Your task to perform on an android device: I am planning a trip to the United States from Europe, for which I need to convert the currency. Check the converted currency on Xe.
Image 0: 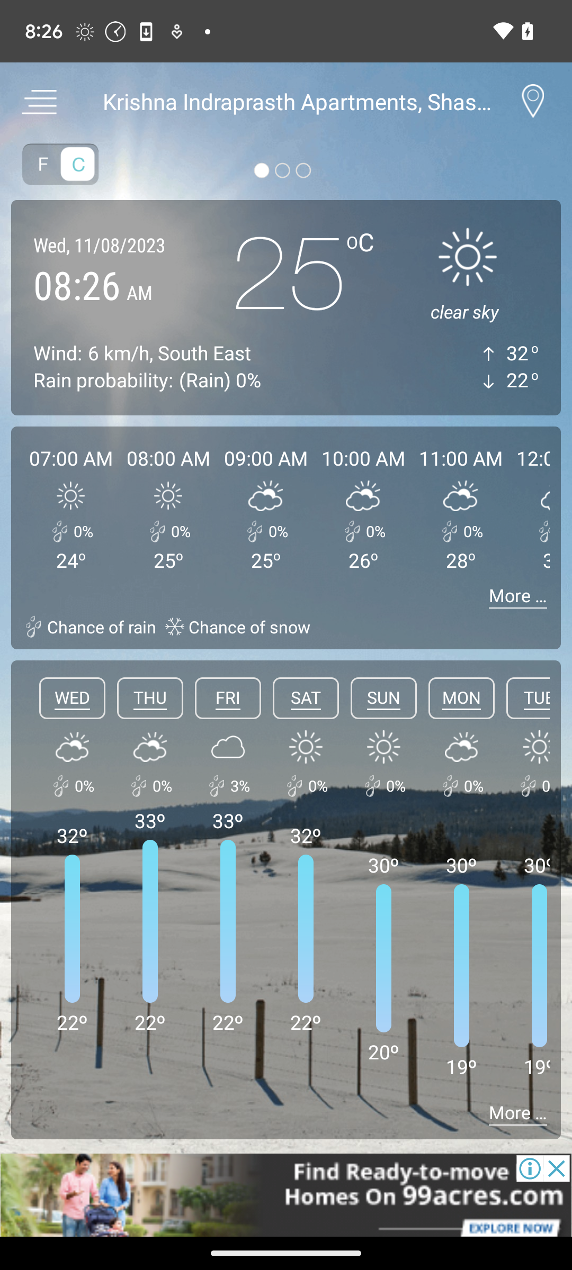
Open the Xe app.
Step 0: open app "Xe"
Image 2: 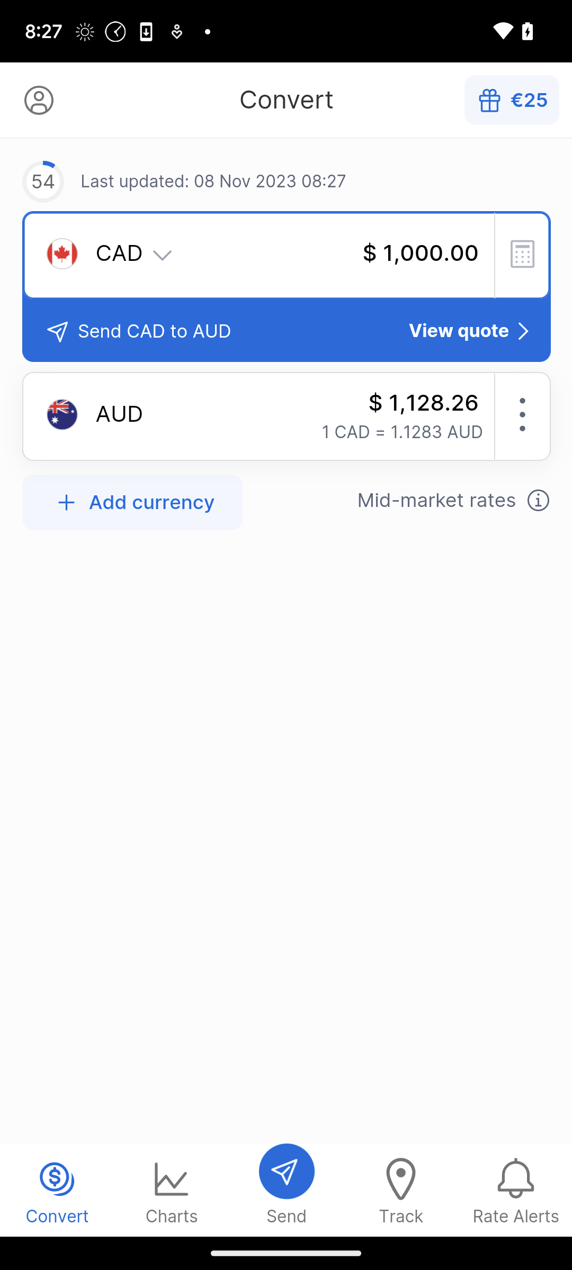
Click on CAD drop down button.
Step 2: click (286, 649)
Image 3: 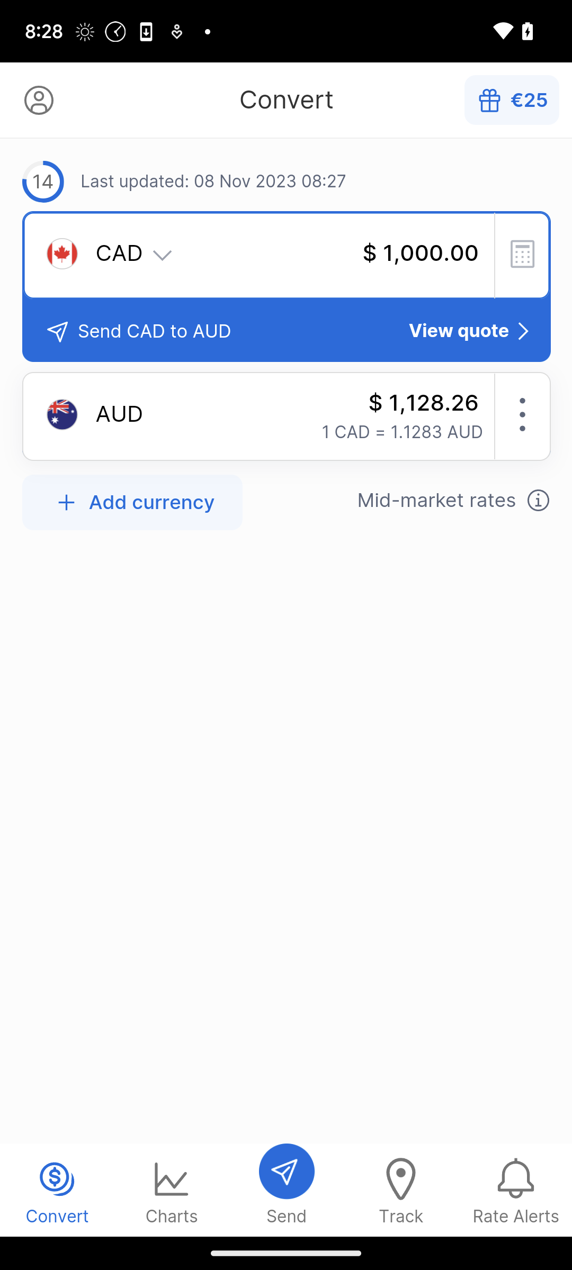
Click on CAD drop down button.
Step 3: click (287, 255)
Image 4: 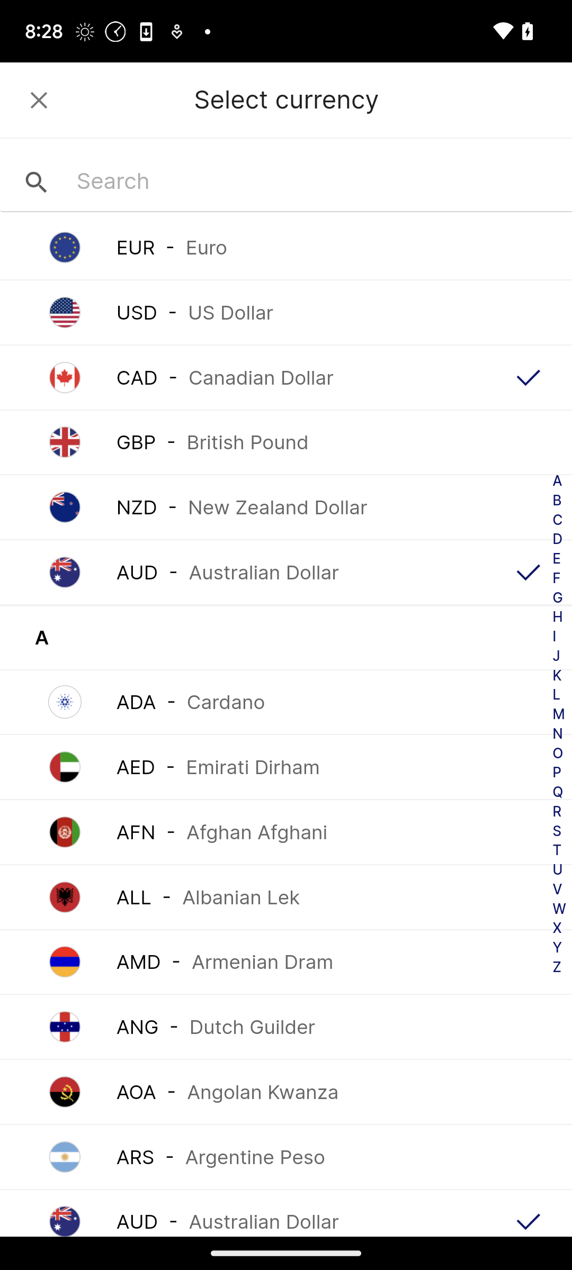
Select the EUR option.
Step 4: click (285, 247)
Image 6: 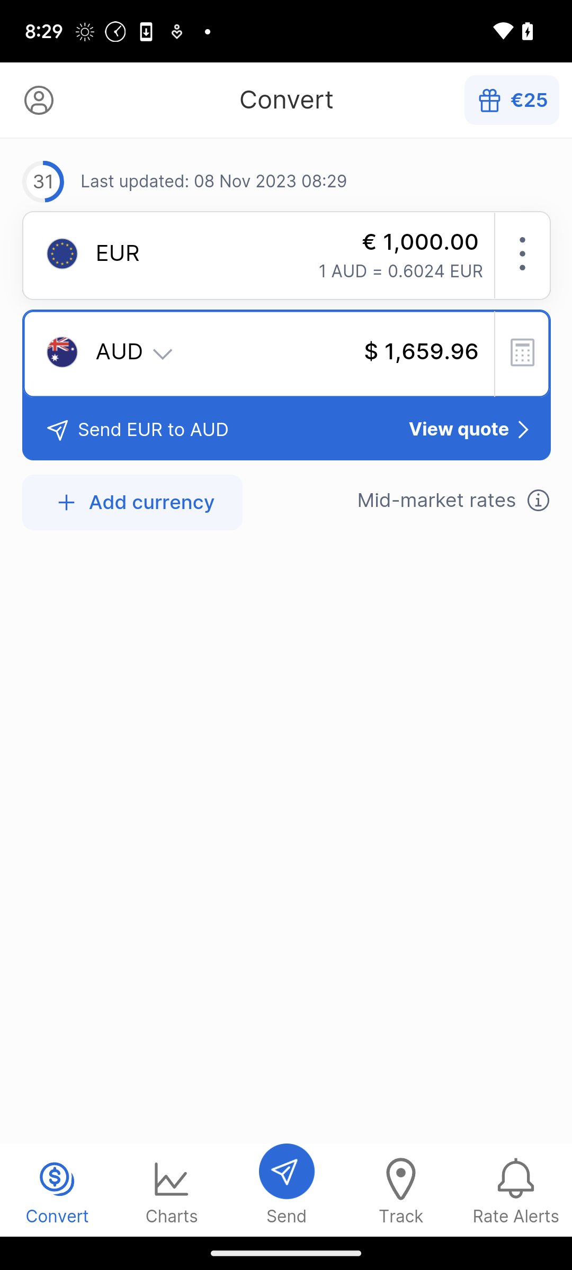
Now click on the AUD button.
Step 6: wait
Image 7: 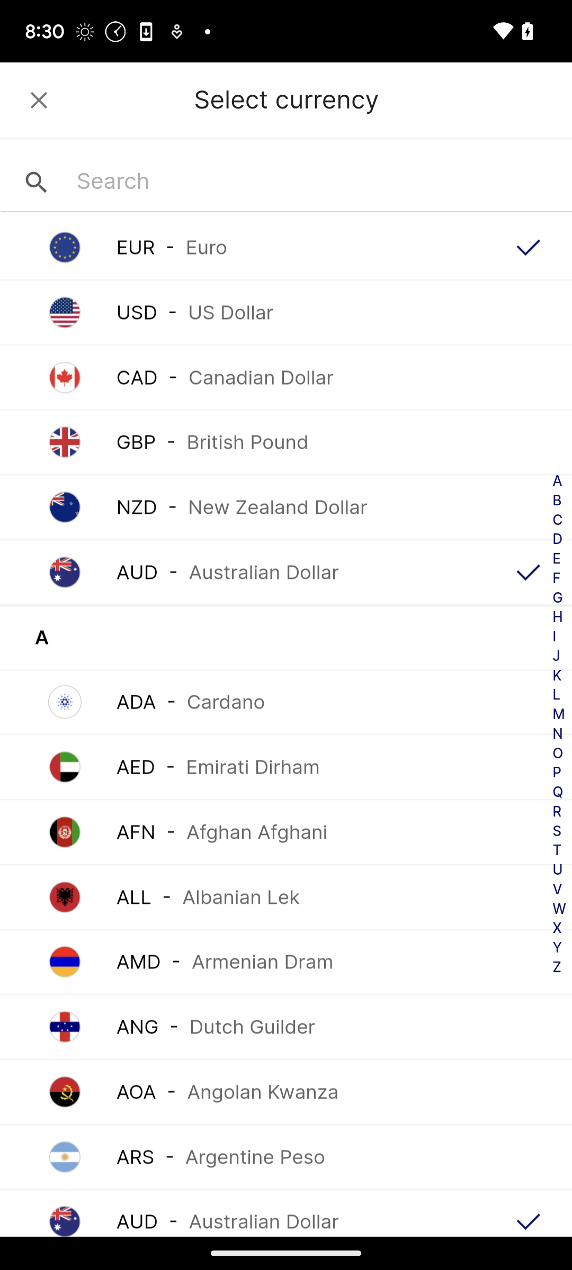
Select the US Dollar option.
Step 7: click (285, 312)